Your task to perform on an android device: I shall be travelling to Italy , Next week to  meet my friend Macro Rossi  for teaching work in Italy  , Add the Italy time zone in the clock app   
Image 0: 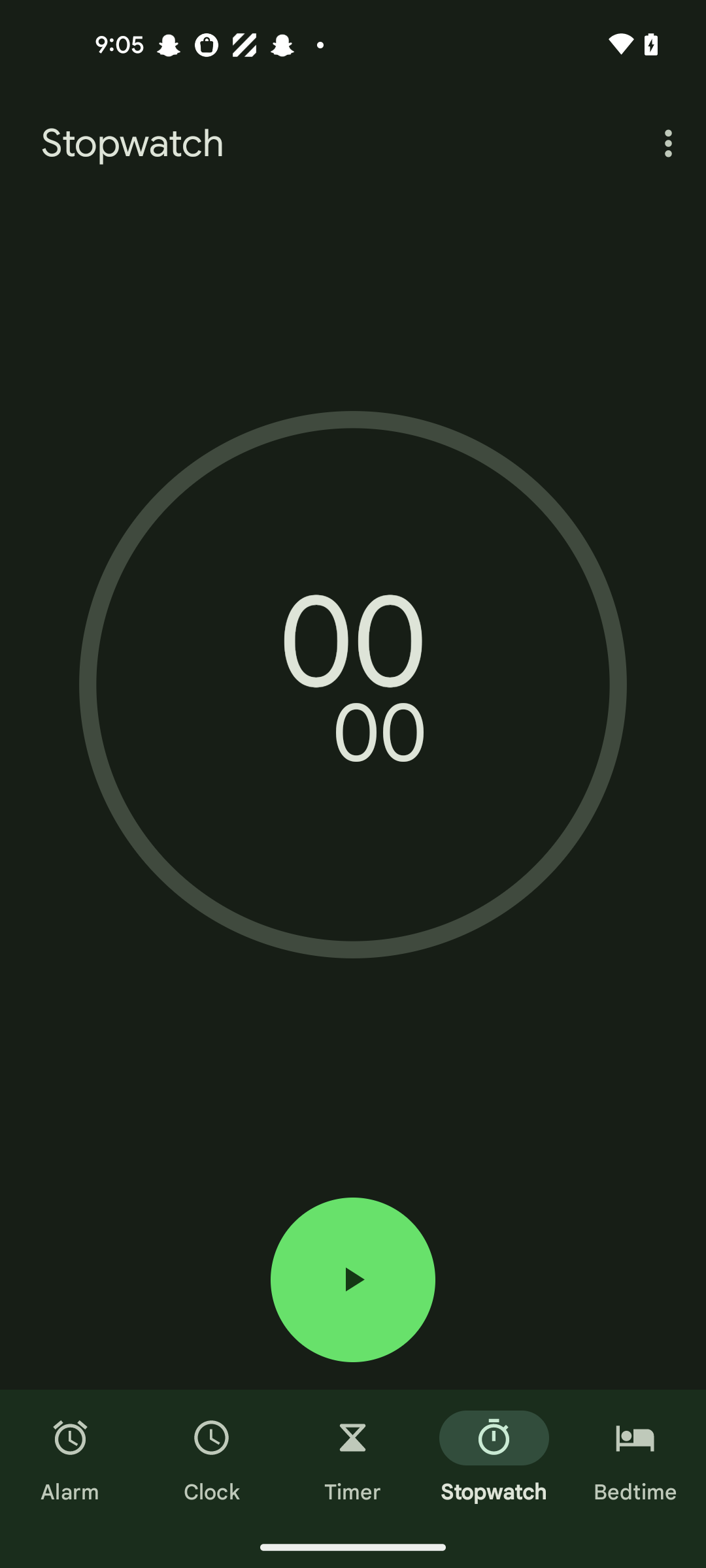
Click on the clock section 
Step 0: click (212, 1458)
Image 1: 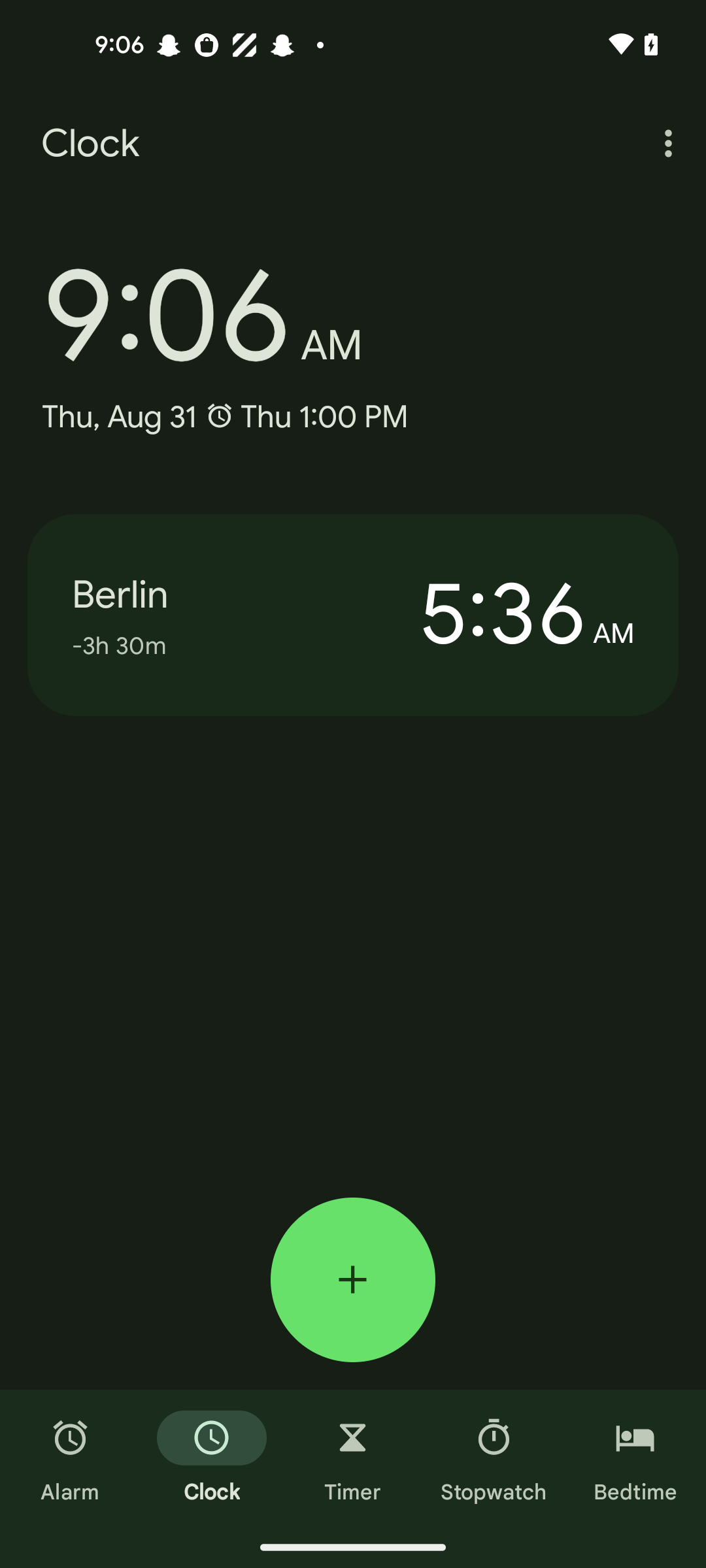
Click on the + icon of the screen 
Step 1: click (353, 1279)
Image 3: 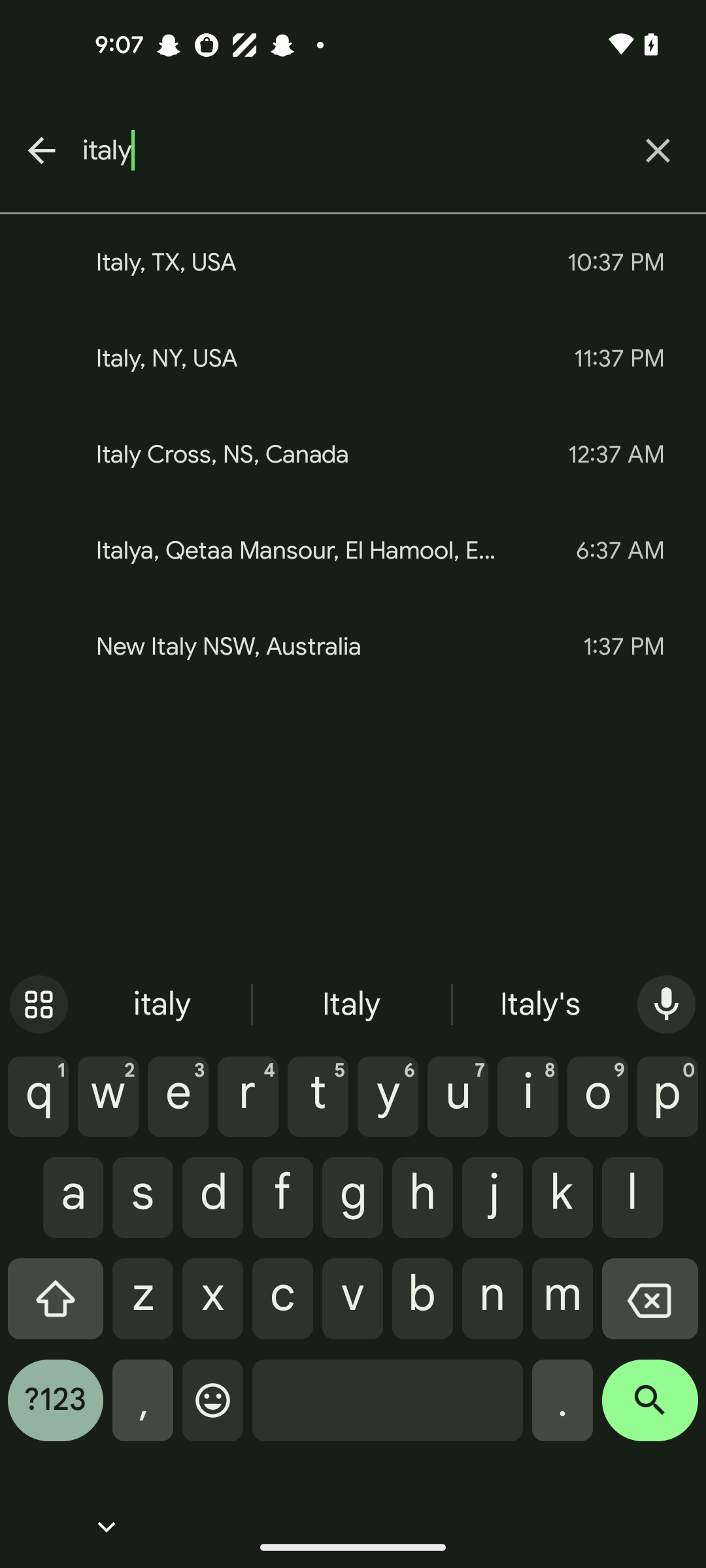
Click on the First result of the screen 
Step 3: click (304, 262)